Your task to perform on an android device: Open YouTube and search for Queen music videos because I always like them and I always recommend them to my friends.
Image 0: 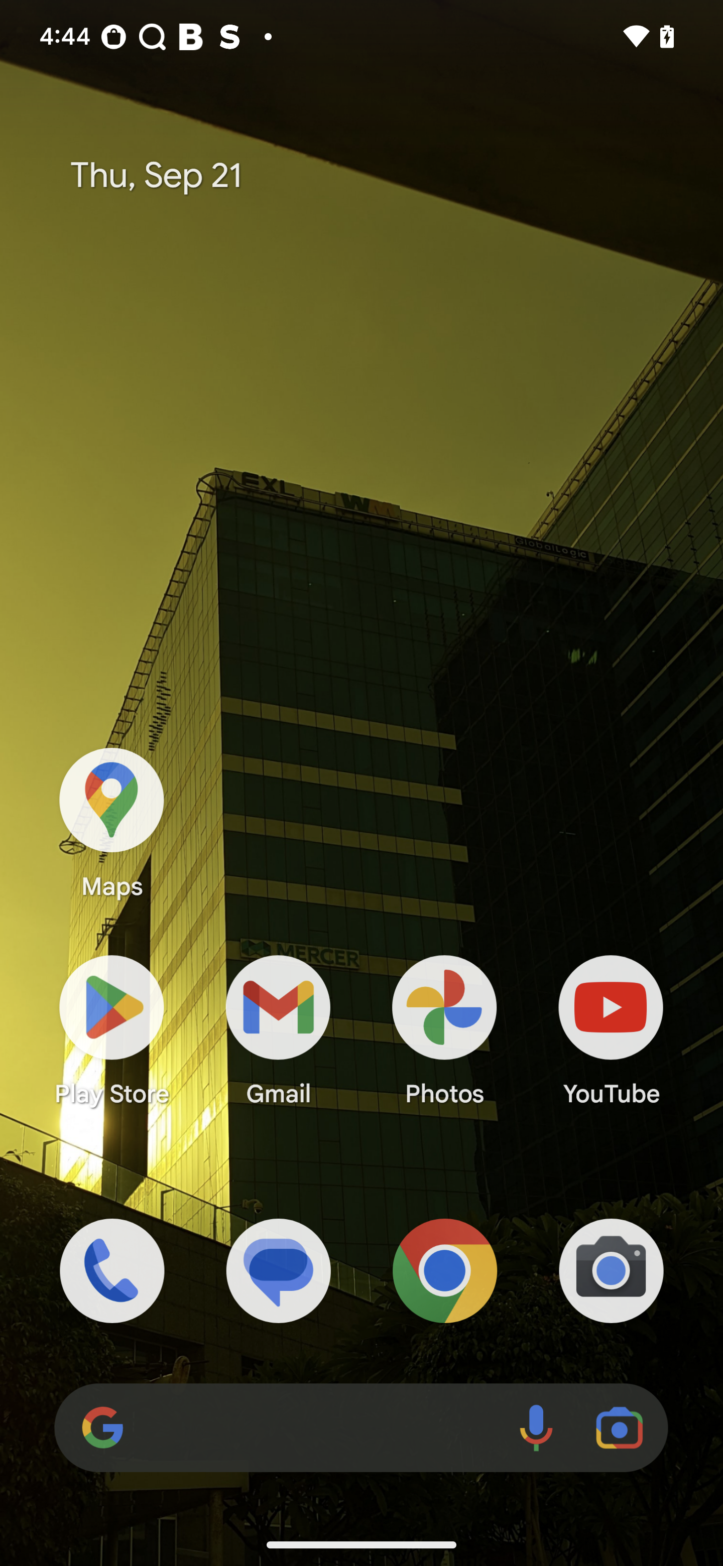
Open YouTube app
Step 0: open app "YouTube"
Image 1: 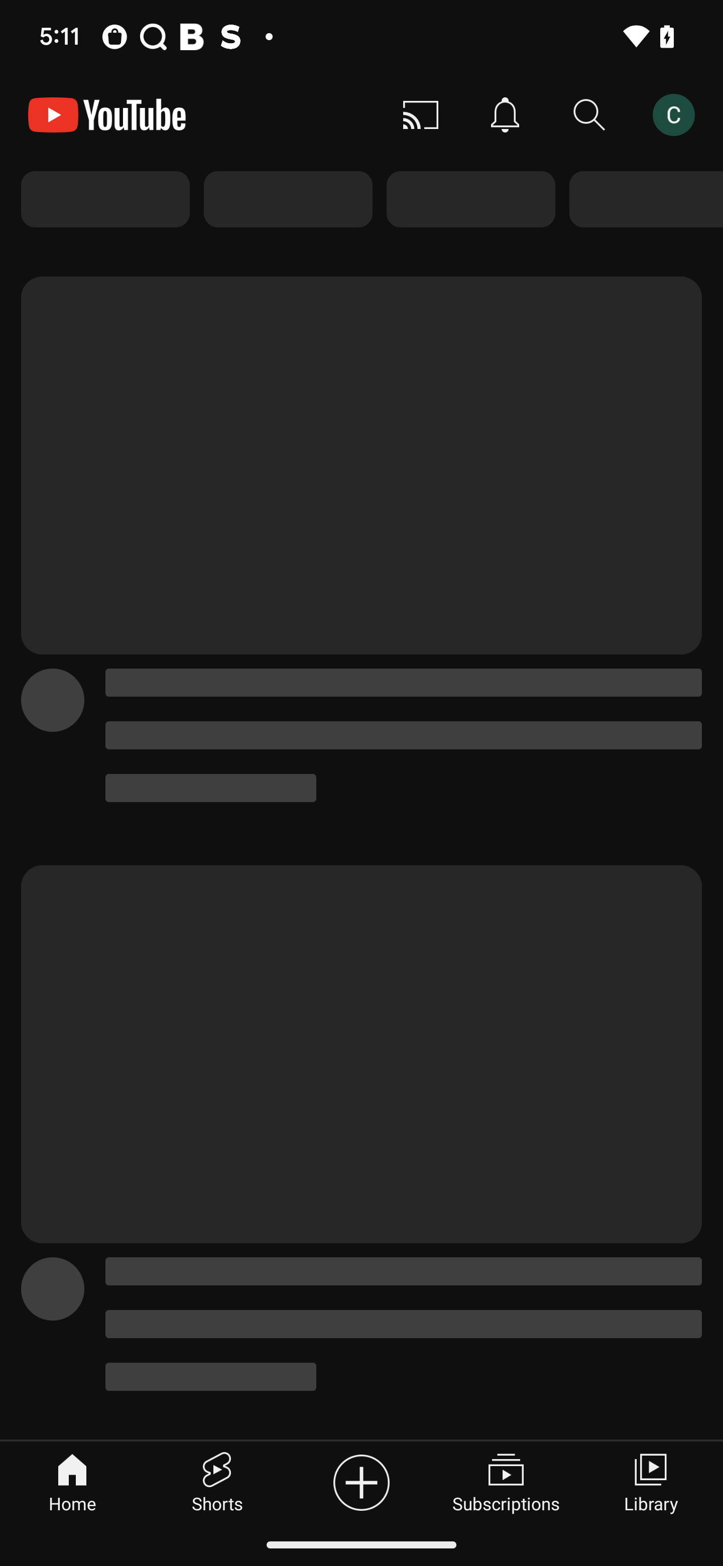
Open YouTube app
Step 1: wait
Image 2: 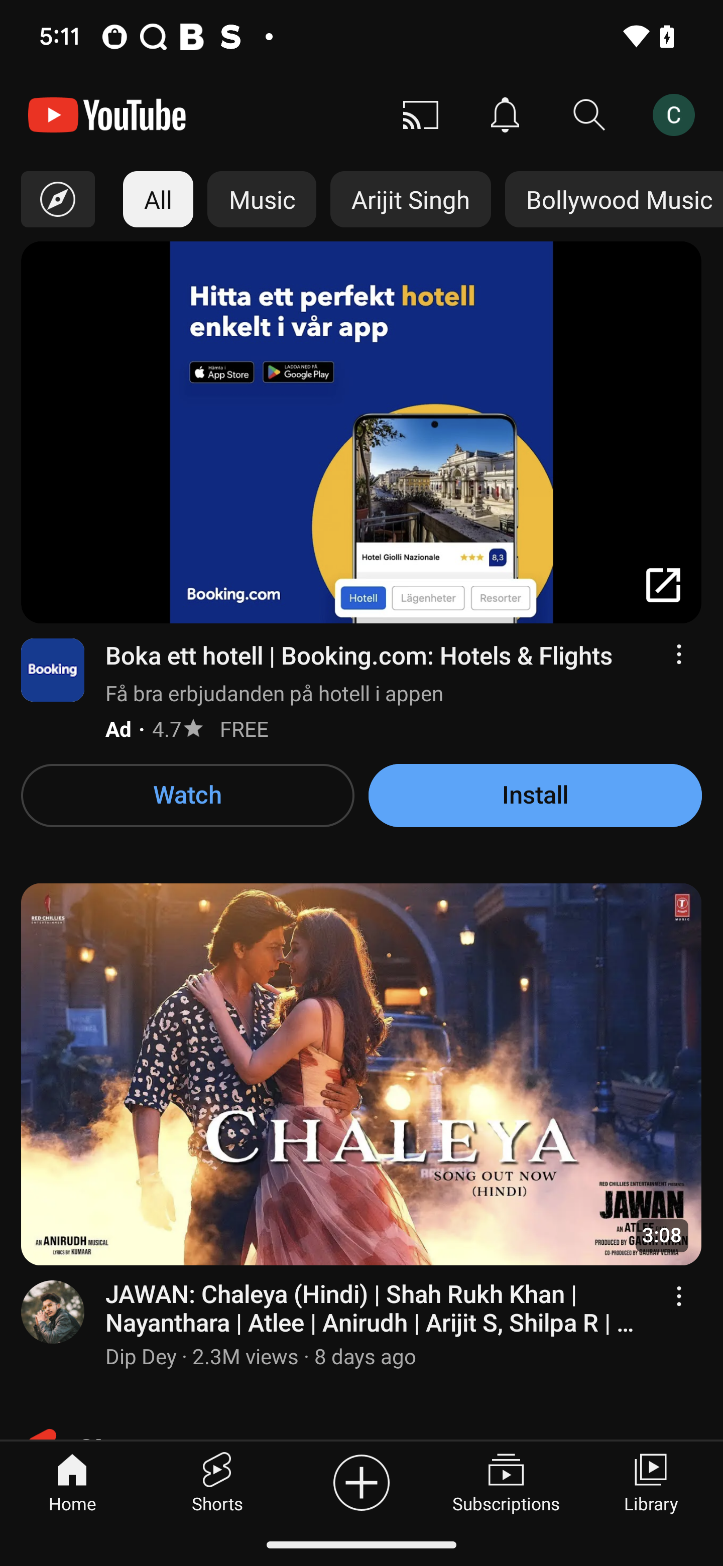
Click on the search icon at the right top corner of the screen
Step 2: click (589, 114)
Image 3: 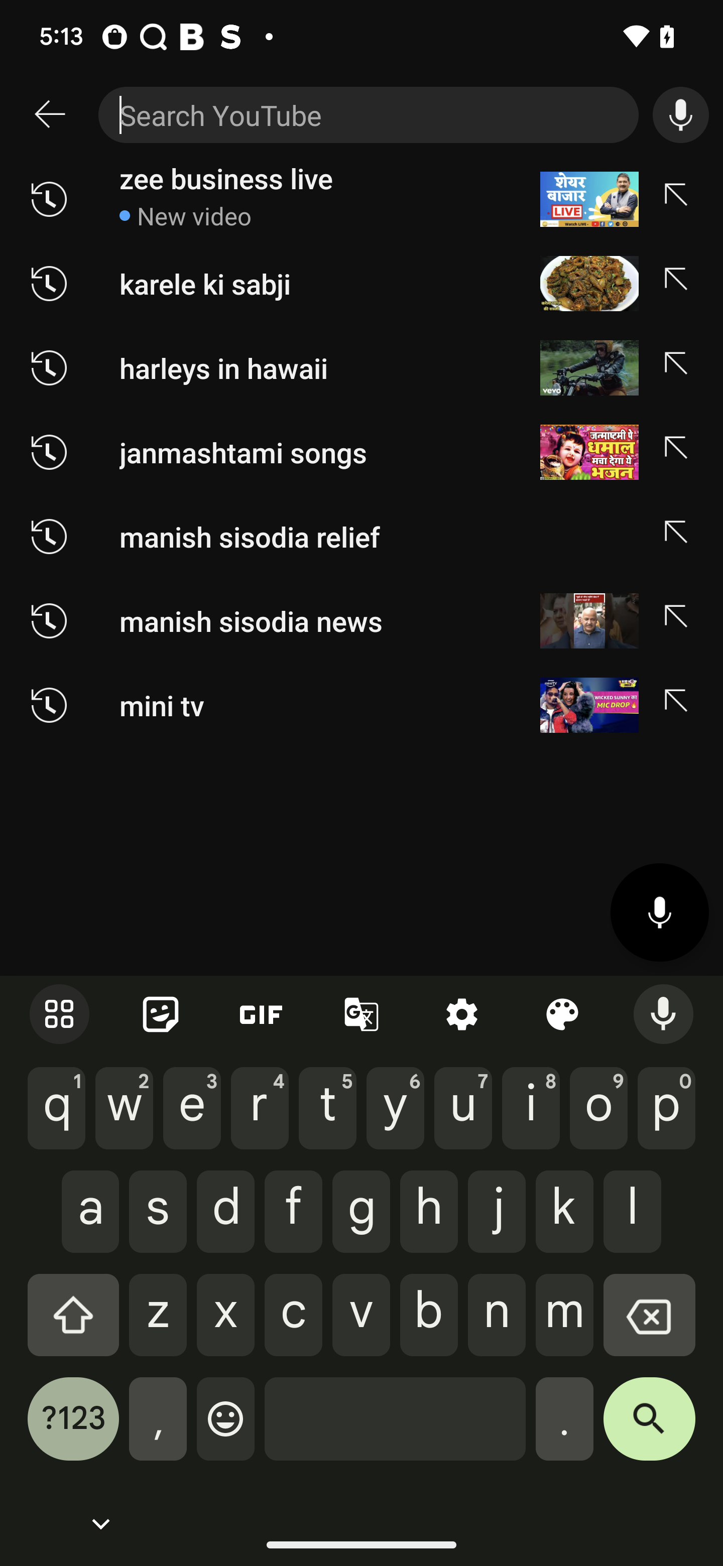
Type Queen music video in the search bar
Step 3: type "Queen music video"
Image 4: 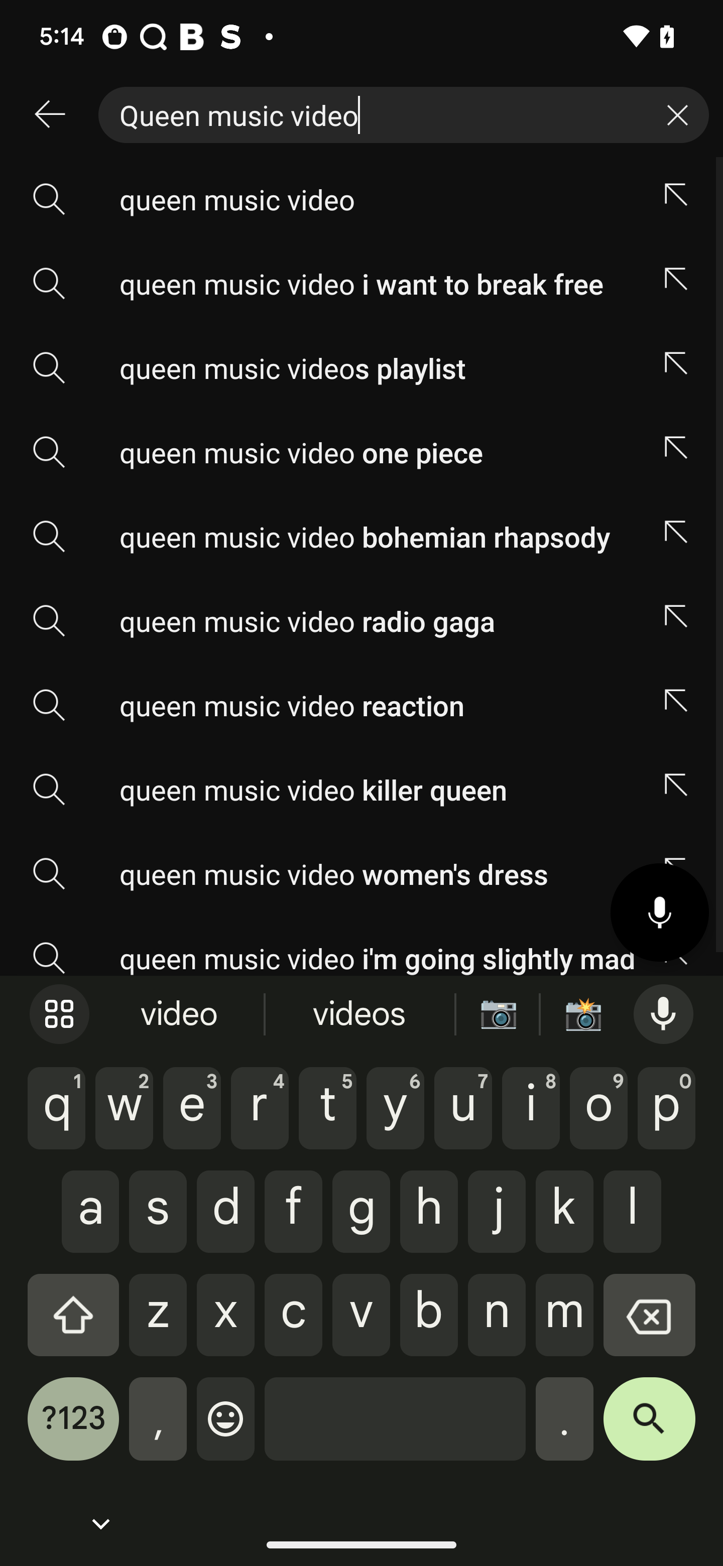
Click on the search icon at the right bottom corner of the keyboard.
Step 4: click (649, 1429)
Image 5: 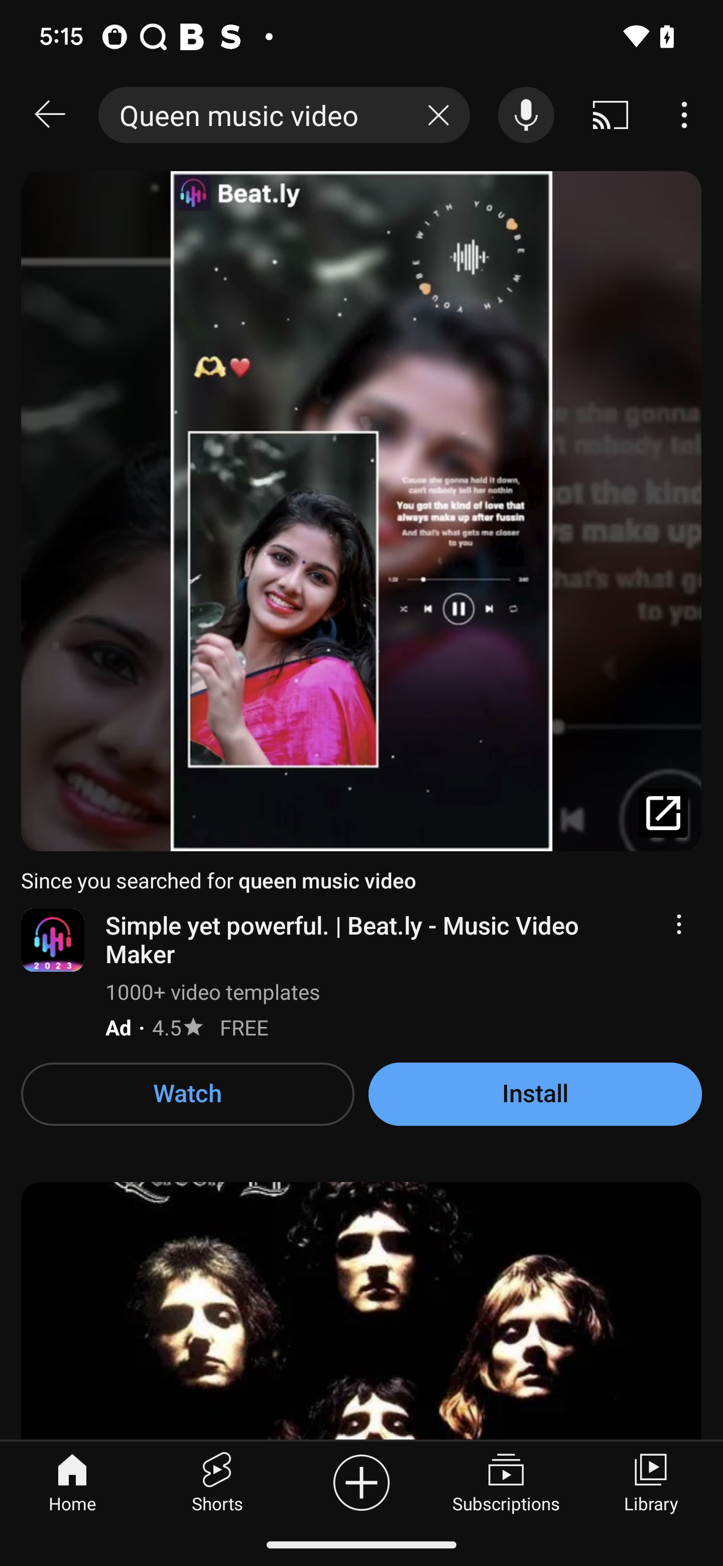
Scroll up on the screen
Step 5: scroll down